Your task to perform on an android device: Search for the author in the book.
Image 0: 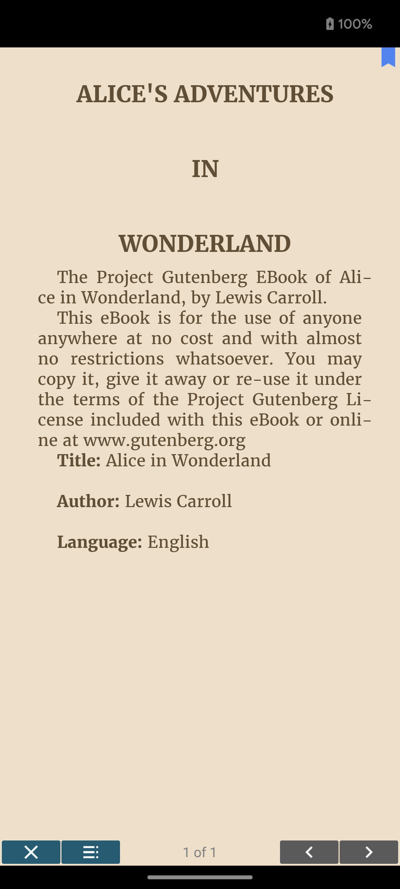
Click on the screen.
Step 0: click (201, 599)
Image 1: 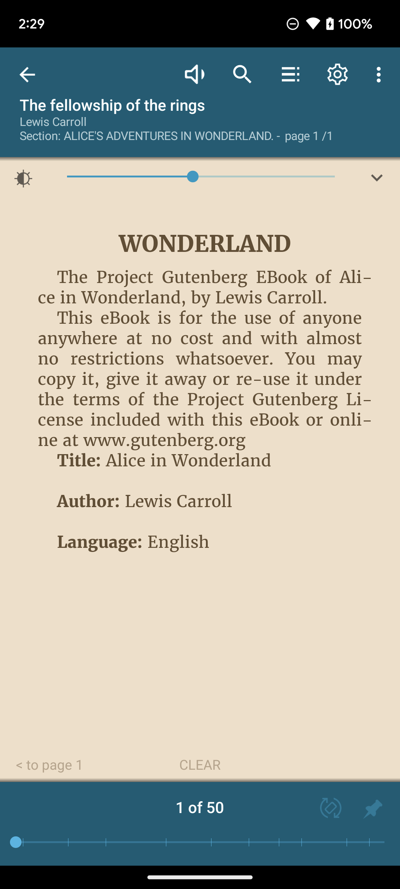
Click on the search icon on the top of the screen.
Step 1: click (243, 74)
Image 2: 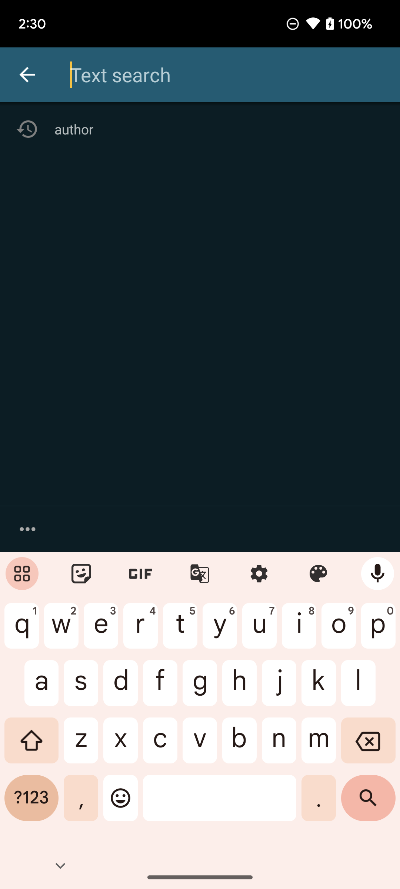
Click on the author option on the screen.
Step 2: click (223, 129)